Your task to perform on an android device: Check other customers opinions about the vogel's full motion tv wall mount by reading their reviews.
Image 0: 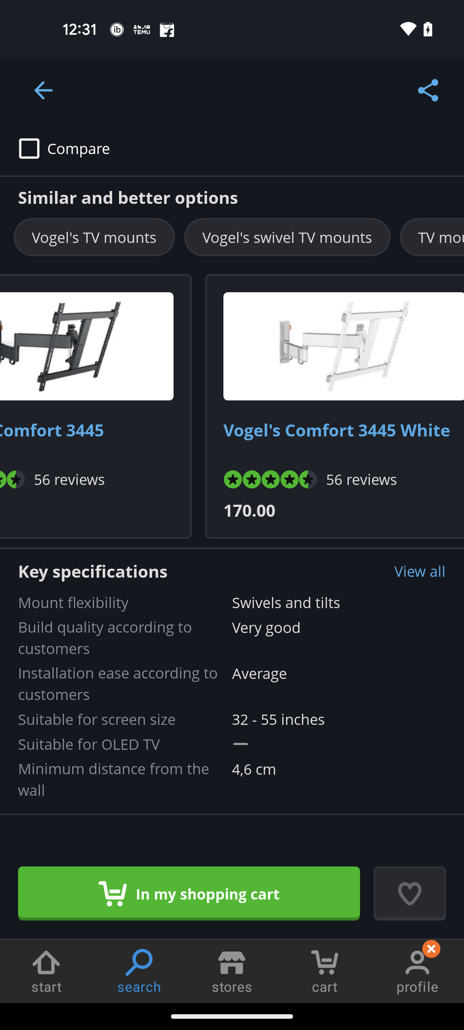
Swipe up to view the reviews
Step 0: scroll down
Image 1: 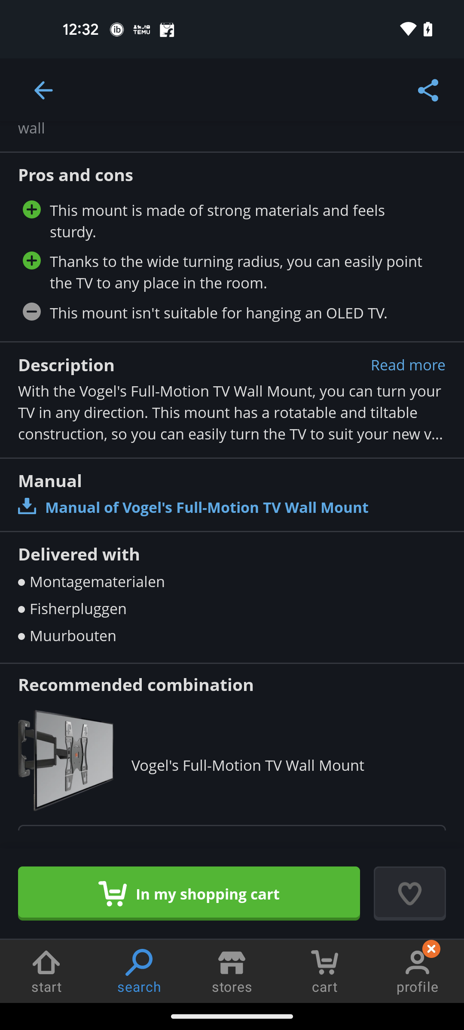
Swipe up to view the reviews
Step 1: scroll down
Image 2: 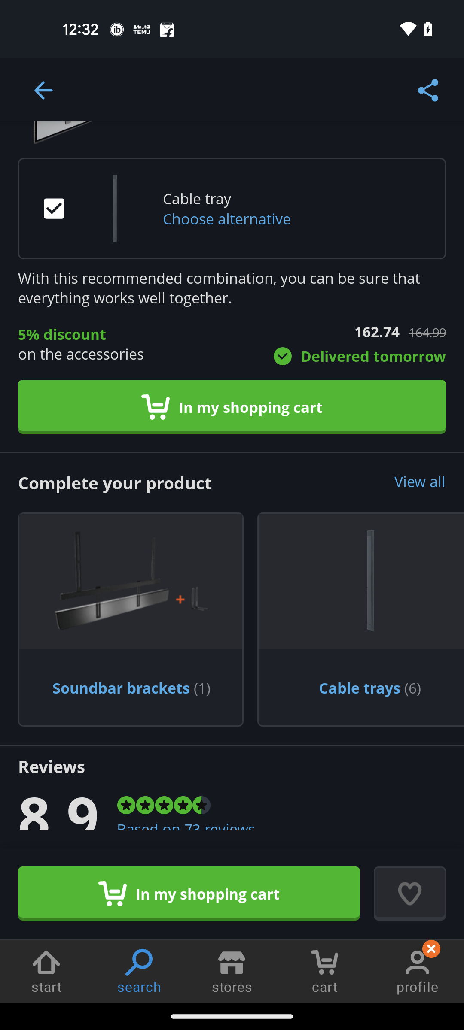
Swipe up to view the reviews
Step 2: scroll down
Image 3: 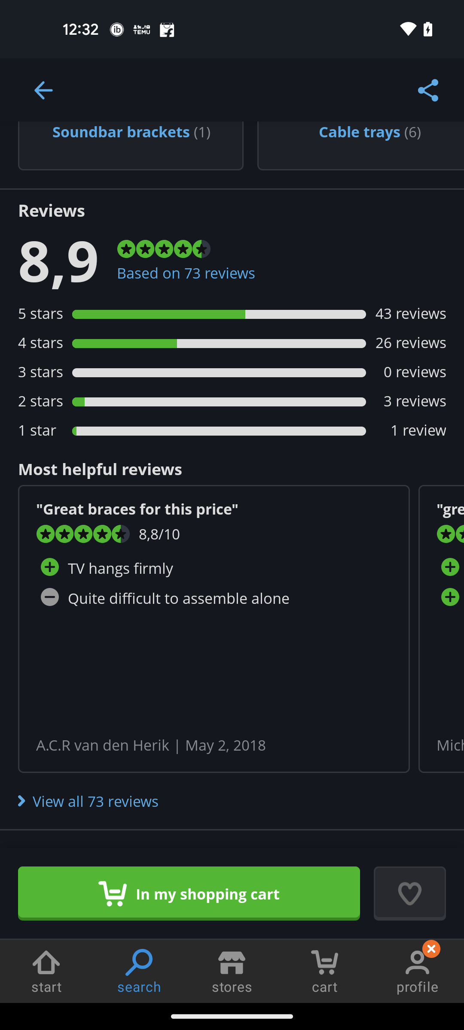
Tap on the view all 73 reviews option
Step 3: click (96, 801)
Image 4: 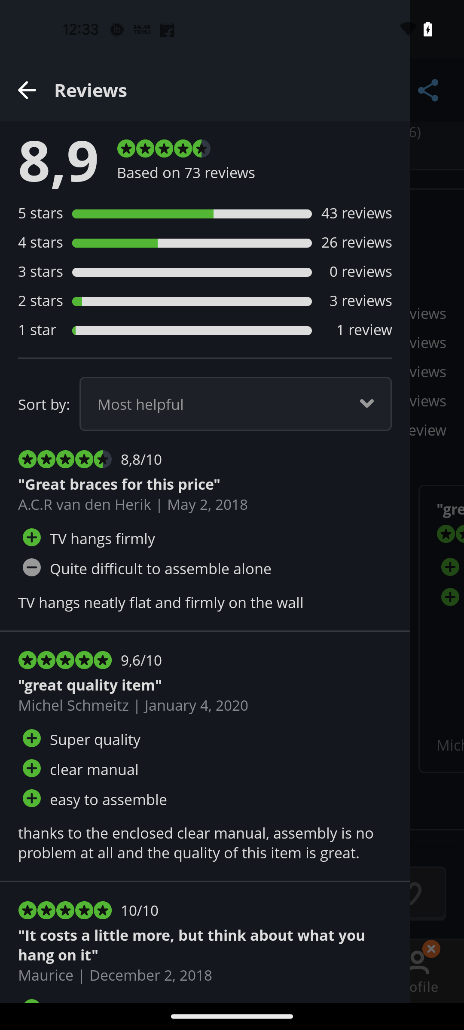
Swipe up to view more
Step 4: scroll down